Your task to perform on an android device: In this app, I see the details and status of the message that I sent, so view the details like time, date, and status of the How are you, Natalie? message in the Messenger app.
Image 0: 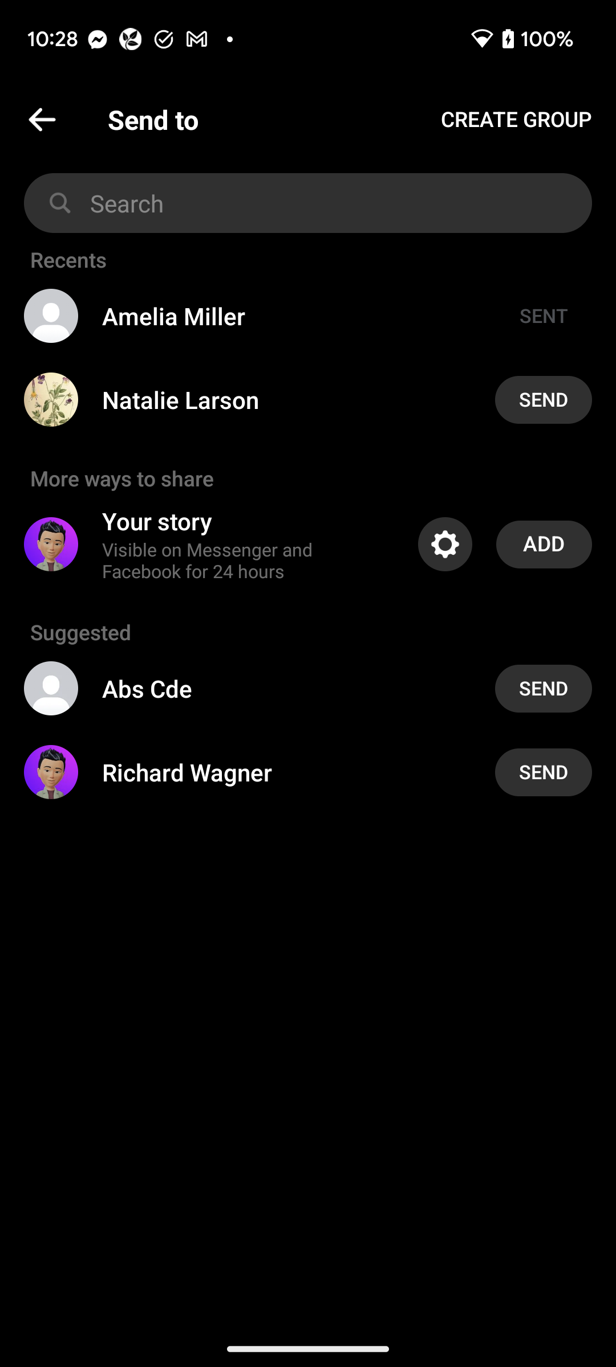
Go back to the previous page to view the details of the message.
Step 0: press back button
Image 1: 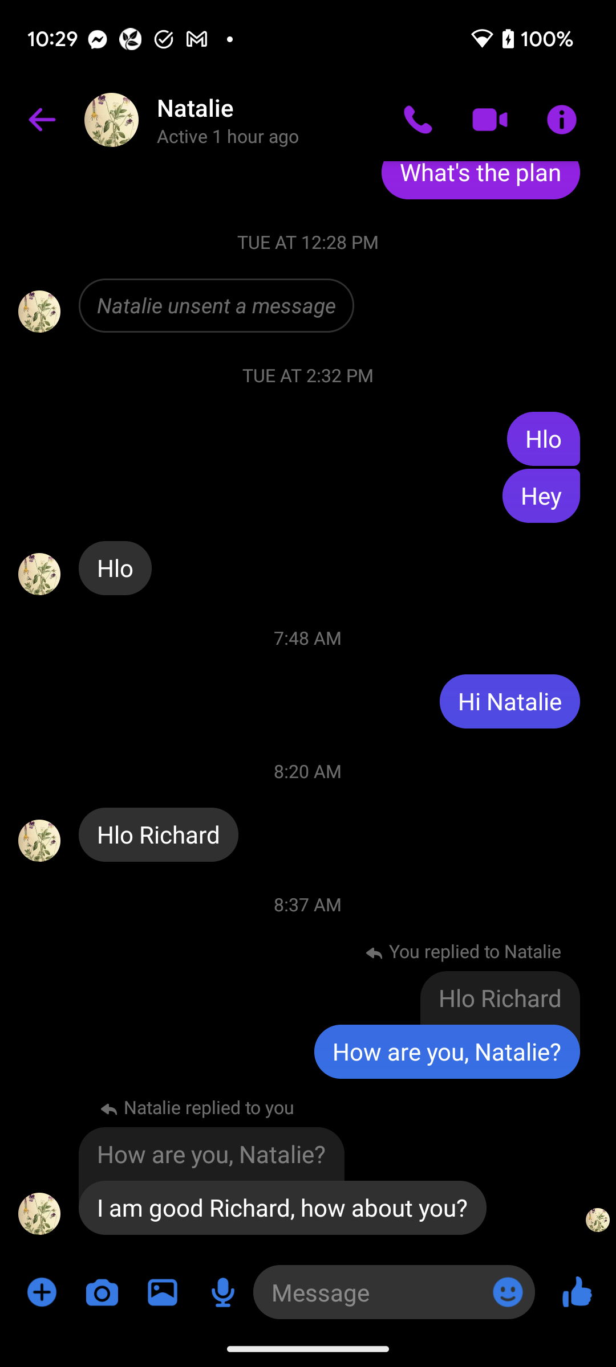
Click on the How are you, Natalie? message to view the details and status of this message.
Step 1: click (447, 1051)